Your task to perform on an android device: My favorite place to travel is Mexico City, so I'd like to search for hotels there for two adults exclusively using the MakeMyTrip app for the next weekend of July 27 and 28.
Image 0: 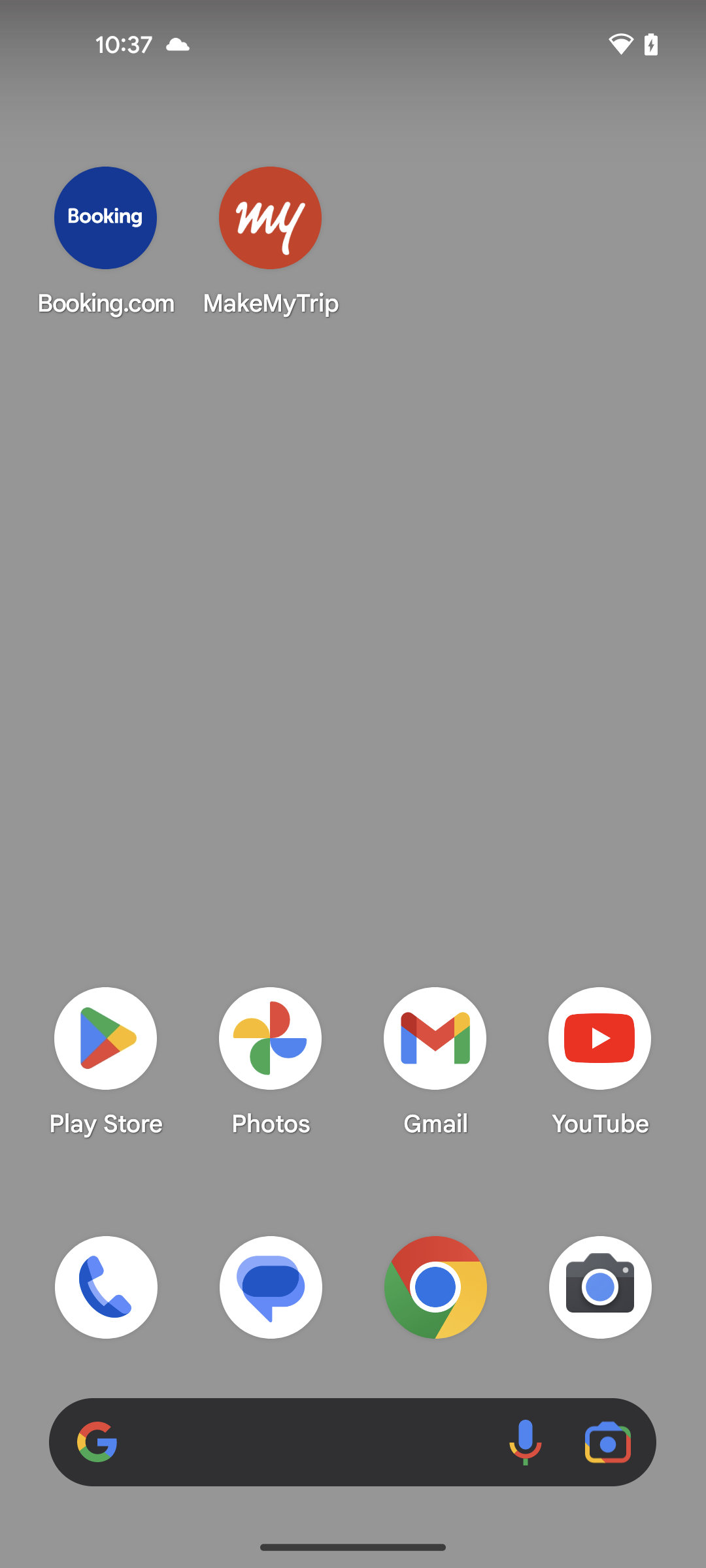
open the MakeMyTrip app
Step 0: open app "MakeMyTrip"
Image 2: 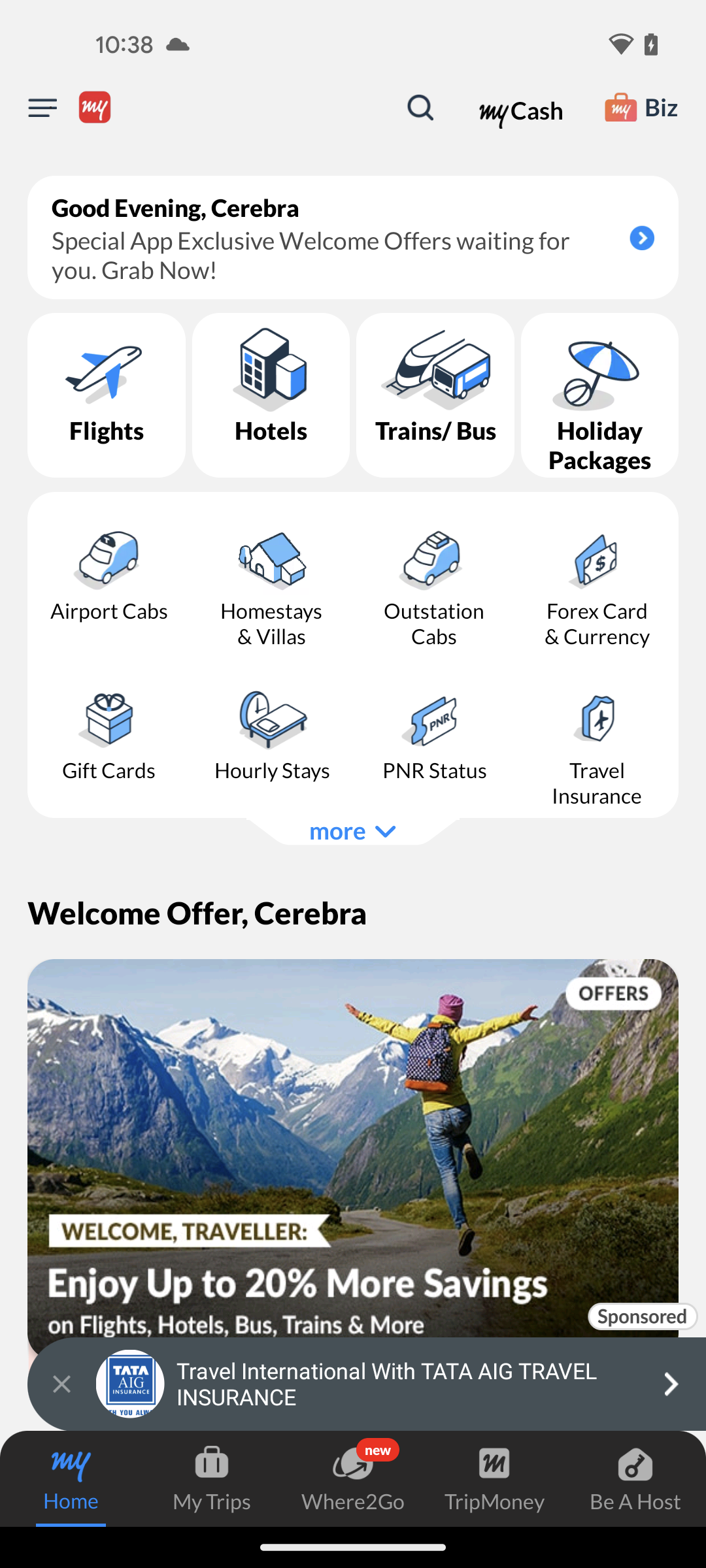
click on the Hotels option
Step 2: click (271, 395)
Image 4: 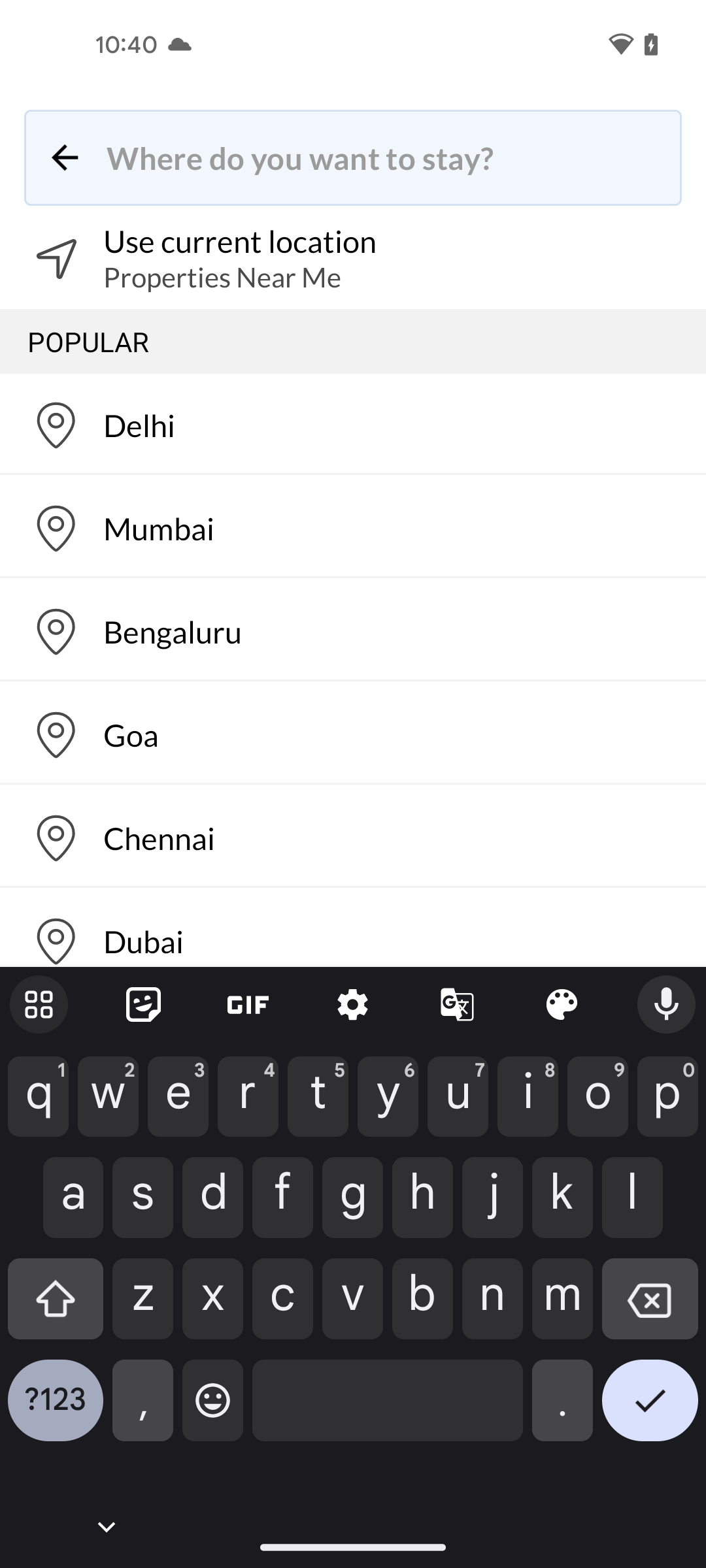
enter the place name Mexico city
Step 4: type "Mexico city"
Image 6: 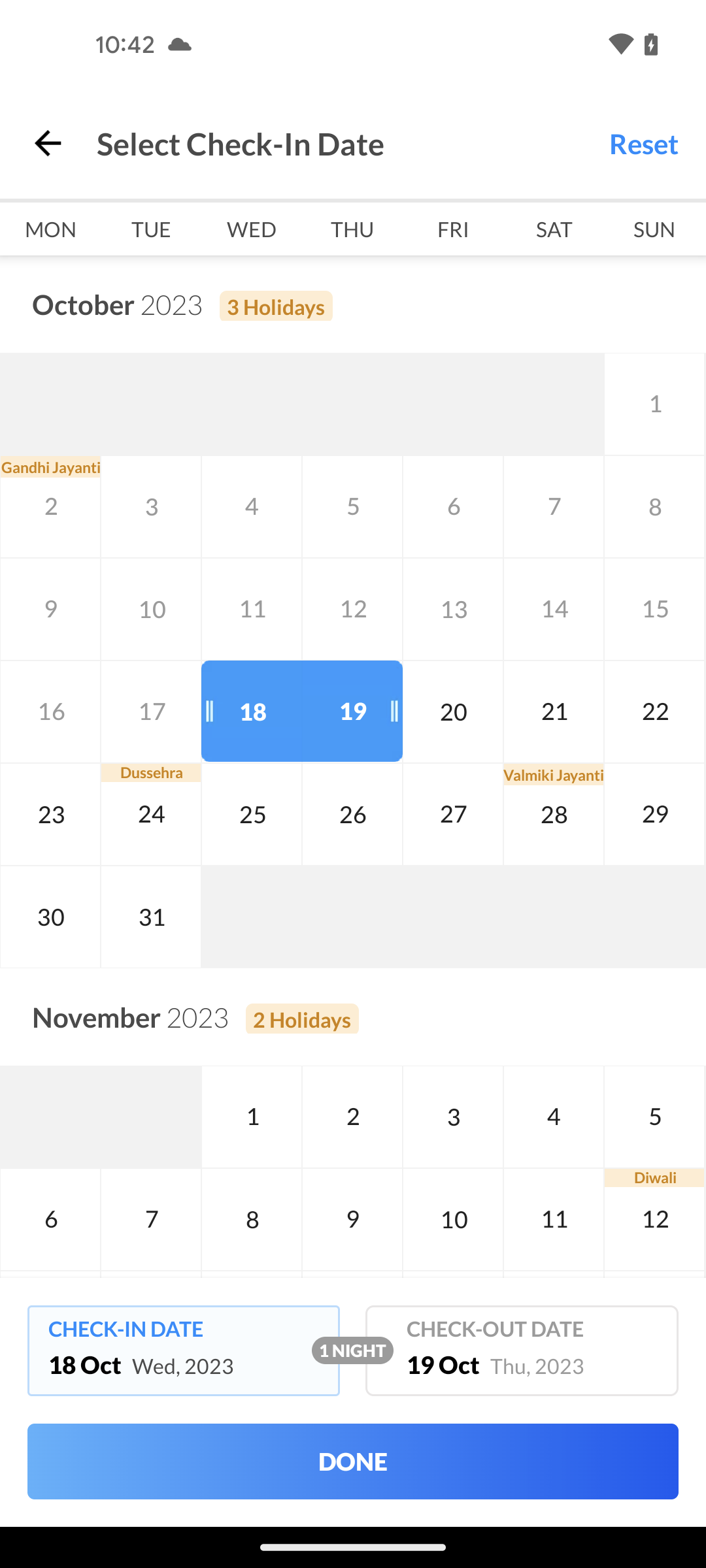
select the Check in date 27
Step 6: click (453, 814)
Image 7: 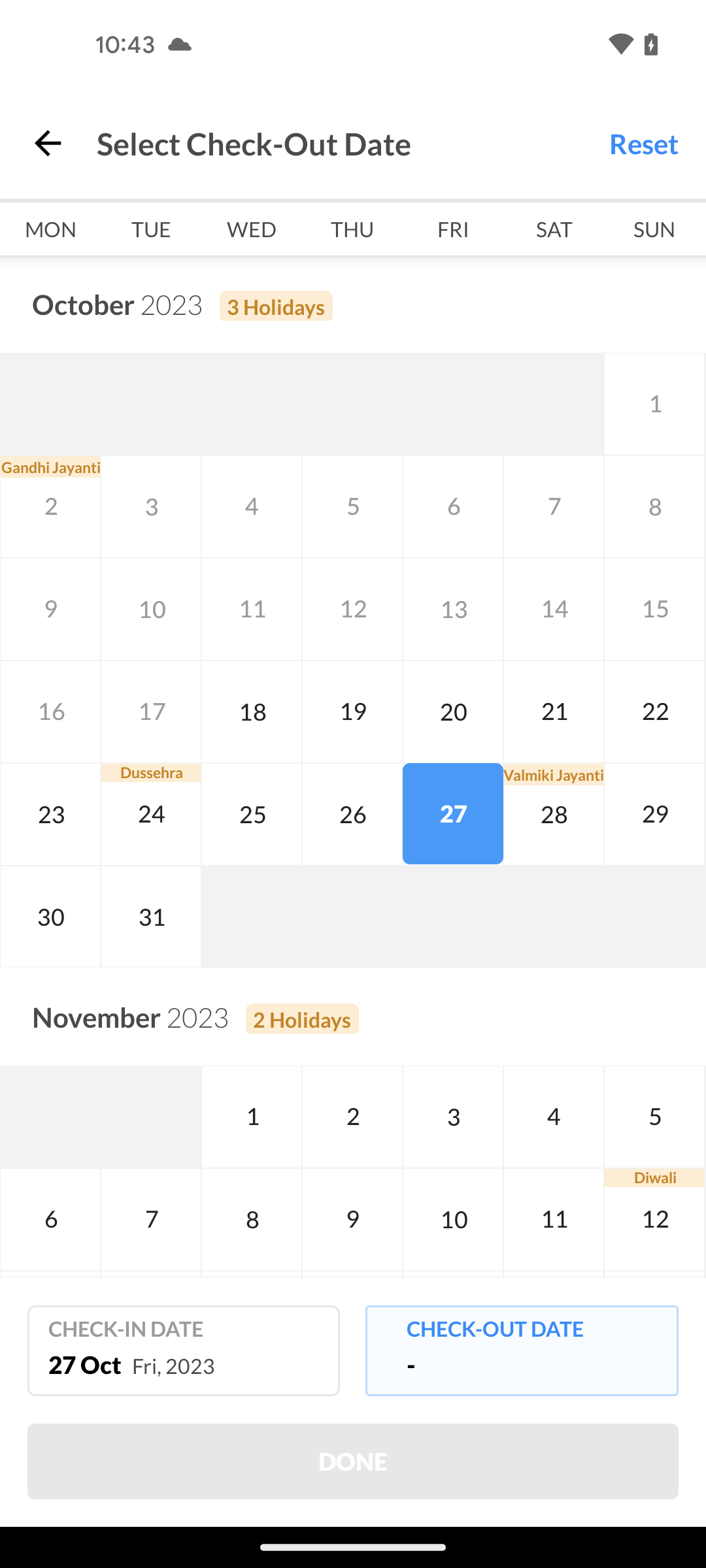
select the check out date 28
Step 7: click (554, 814)
Image 8: 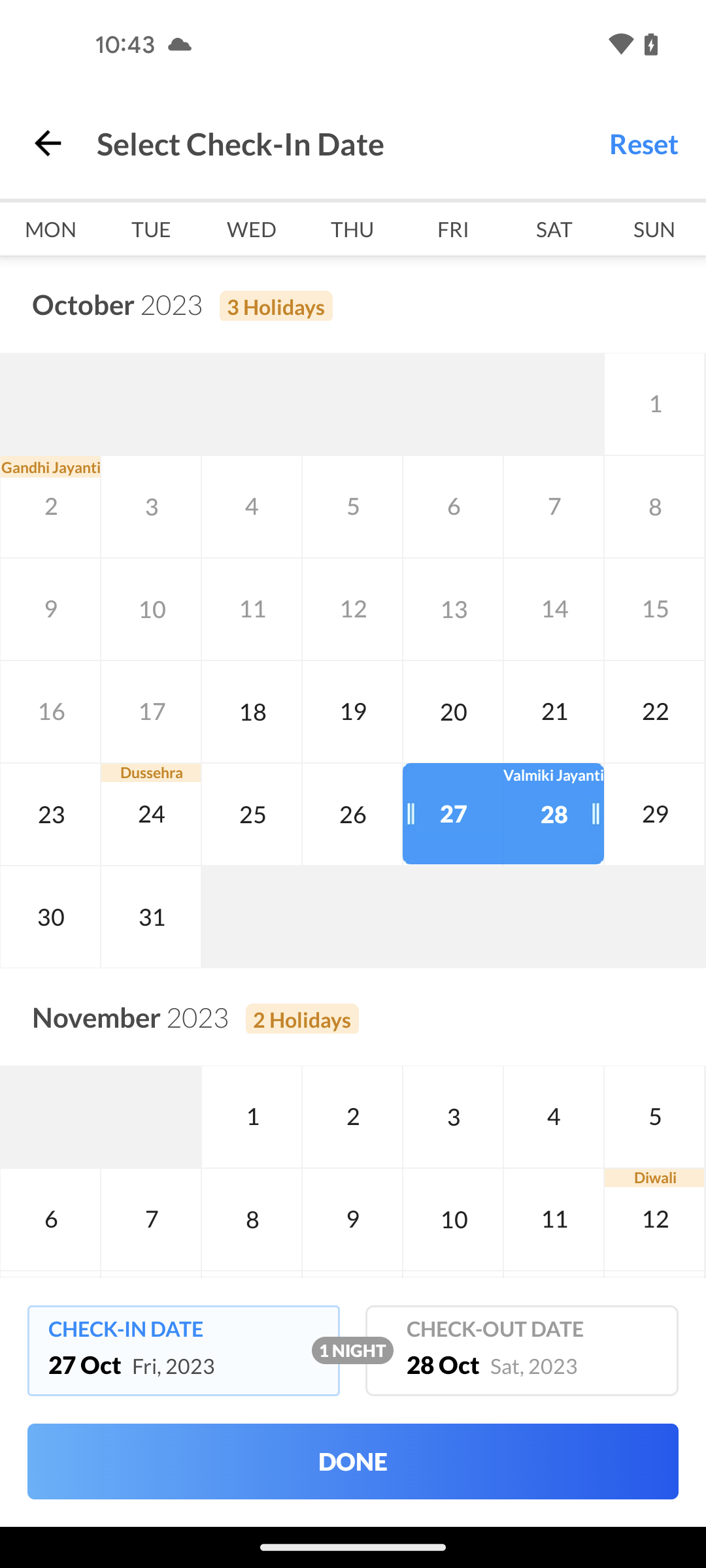
click on the Done button
Step 8: click (453, 1424)
Image 9: 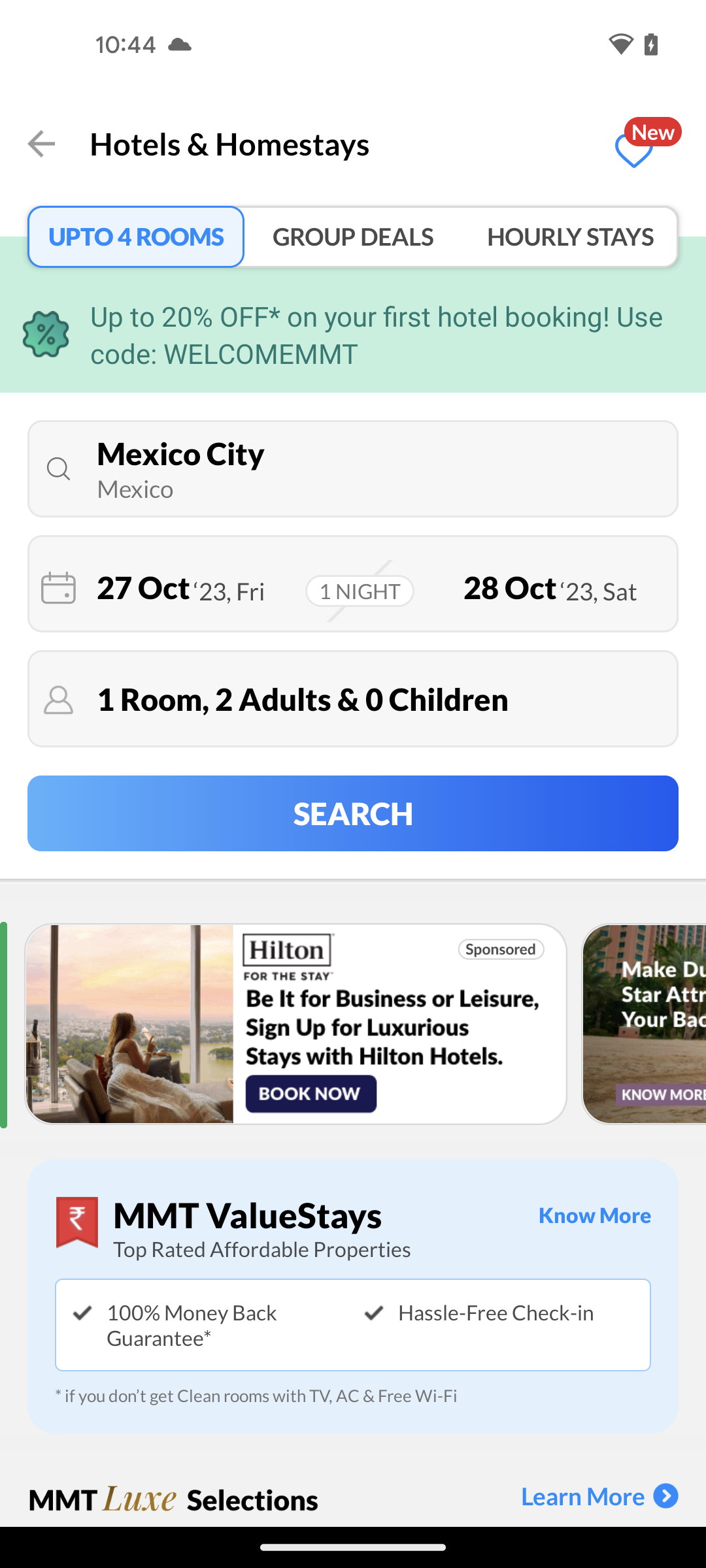
click on the Search button
Step 9: click (353, 813)